Your task to perform on an android device: Read the reviews of the Levi's 511 Mens Slim jeans for the quality check in the Etsy app.
Image 0: 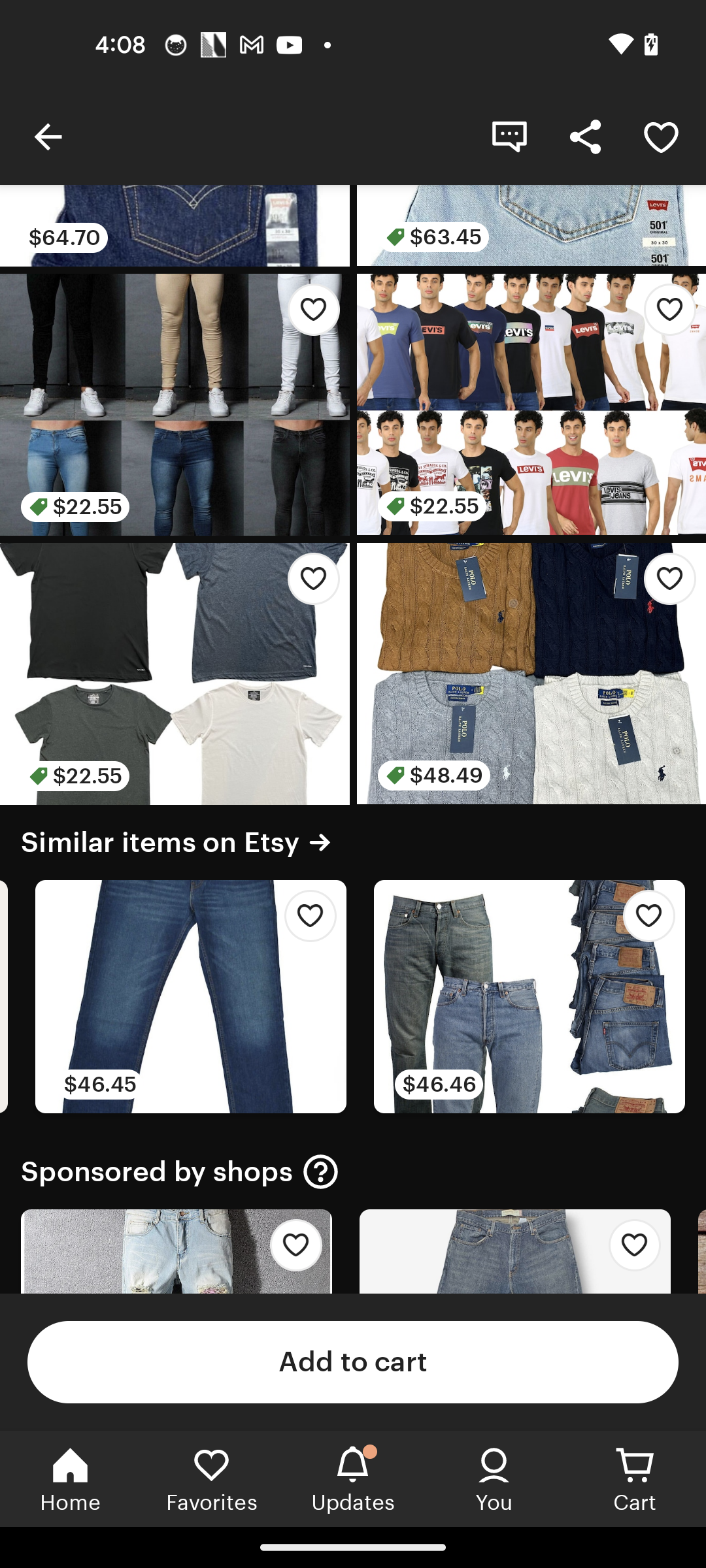
Swipe down for the reviews of the product
Step 0: scroll up
Image 1: 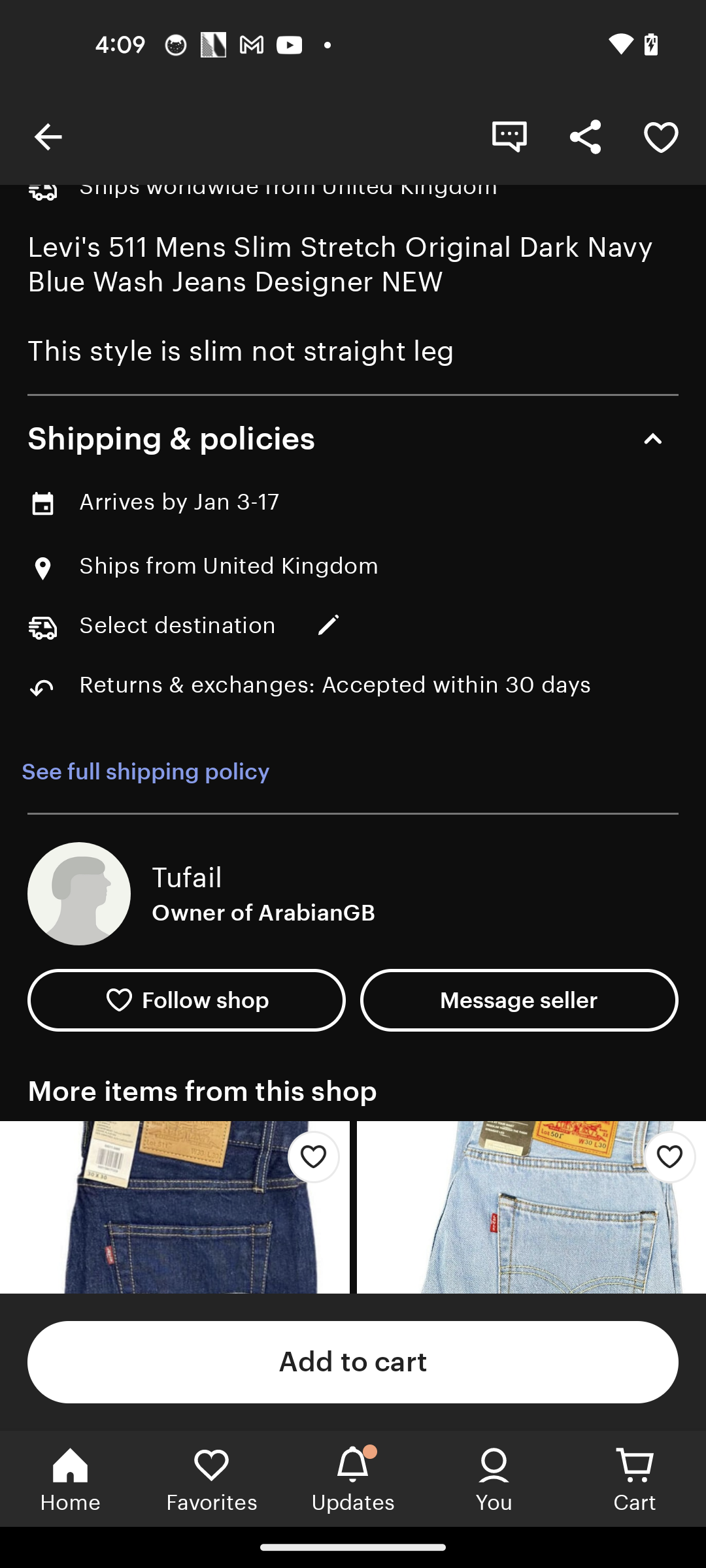
Swipe down for the reviews of the product
Step 1: scroll up
Image 2: 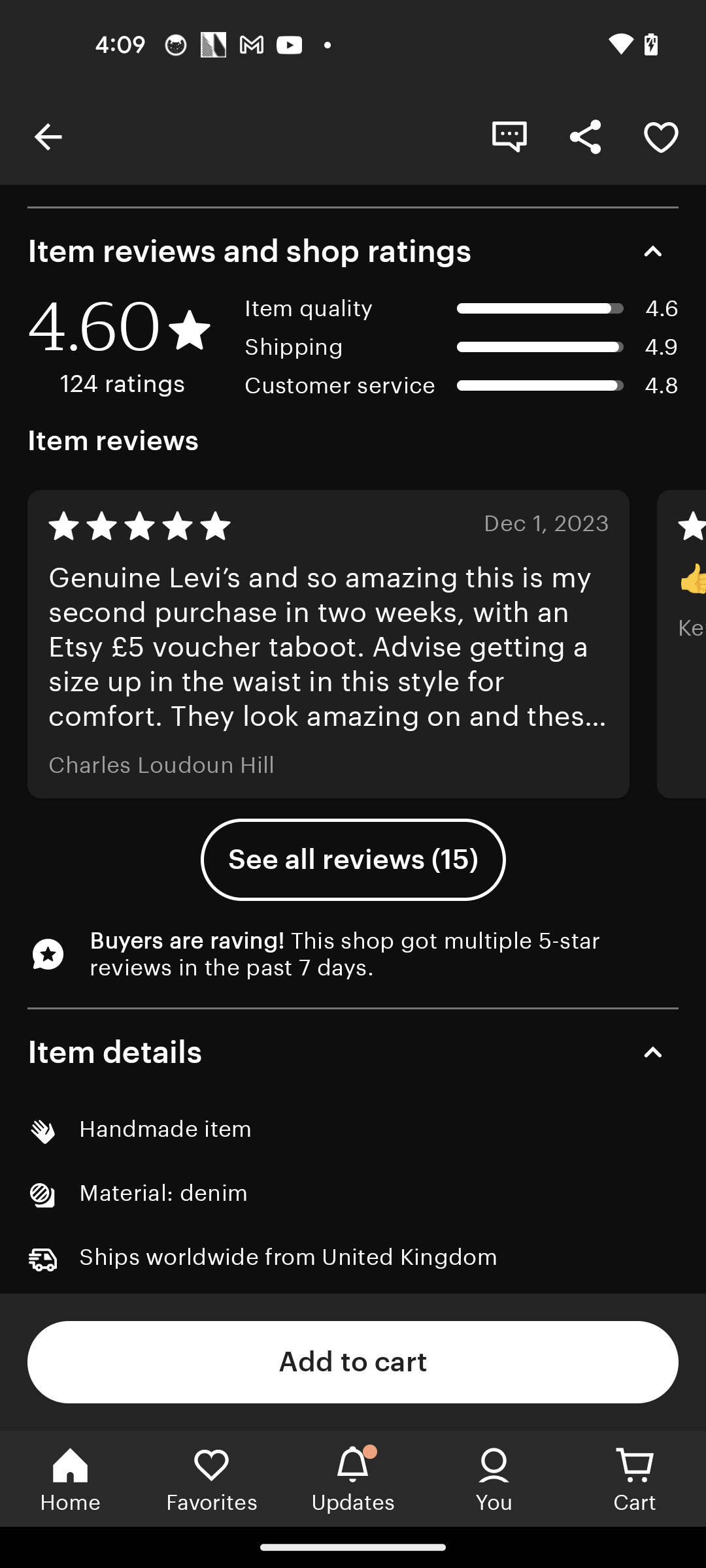
Click on the See all reviews button
Step 2: click (353, 860)
Image 3: 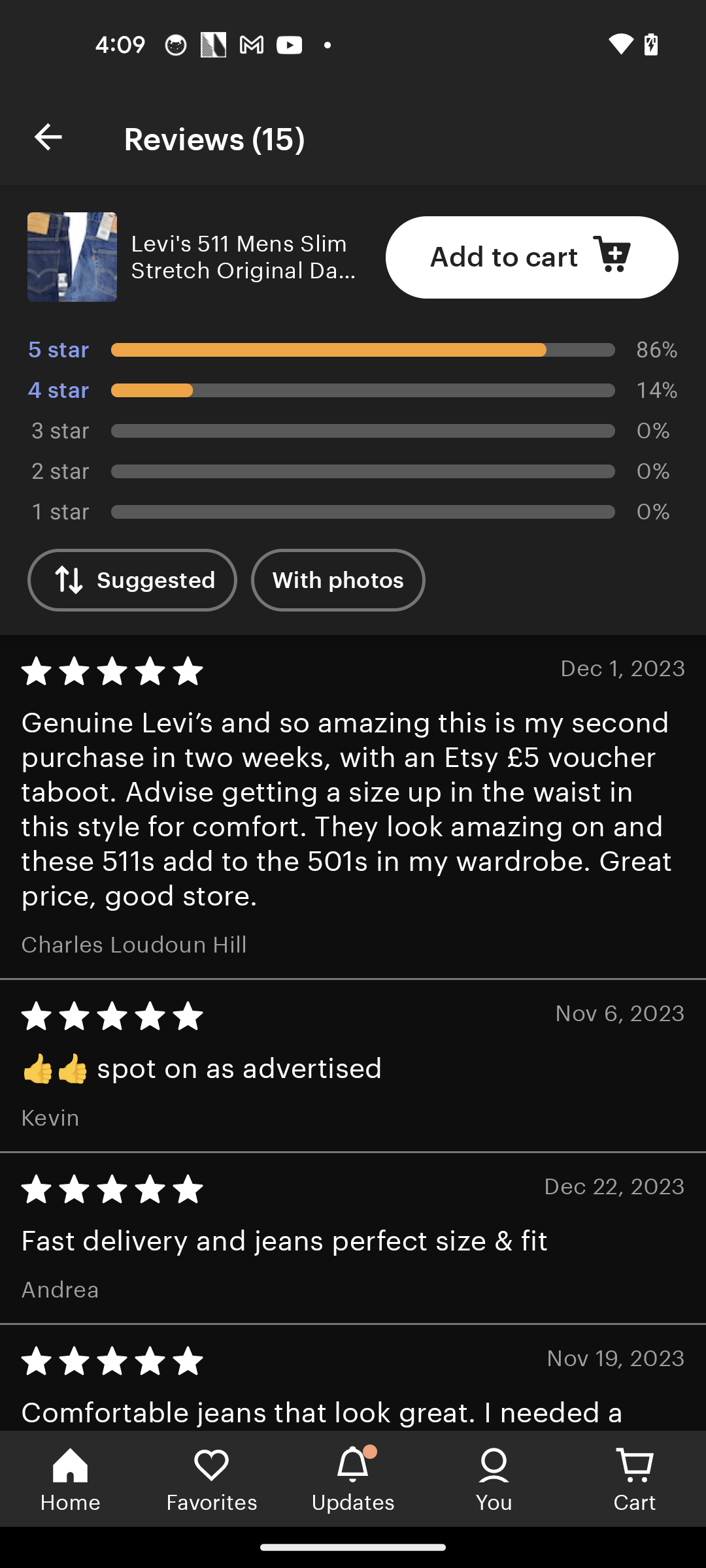
Swipe up for the reviews
Step 3: scroll down
Image 6: 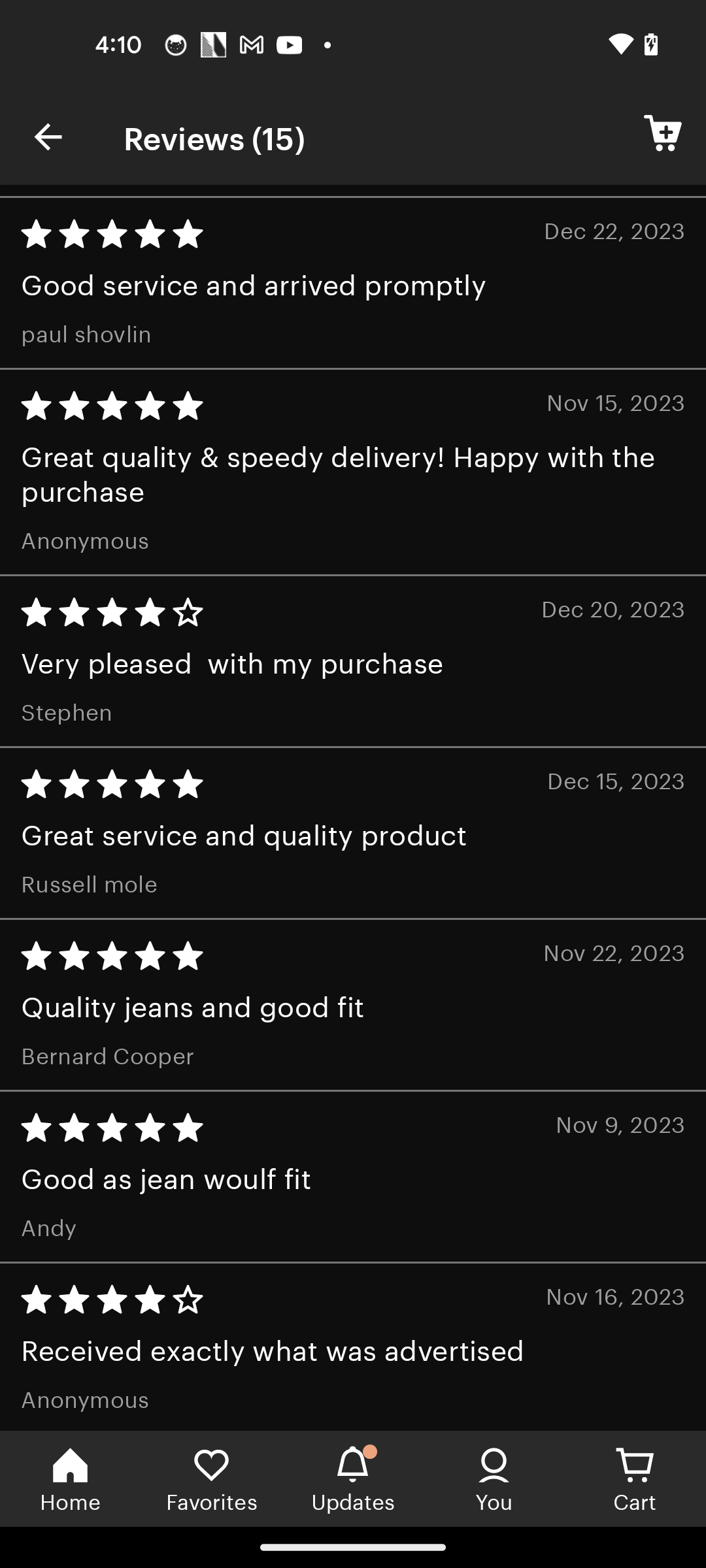
Swipe up for the reviews
Step 6: scroll down